Your task to perform on an android device: Go to the Milk Basket app and search for fresh fruits and vegetables.
Image 0: 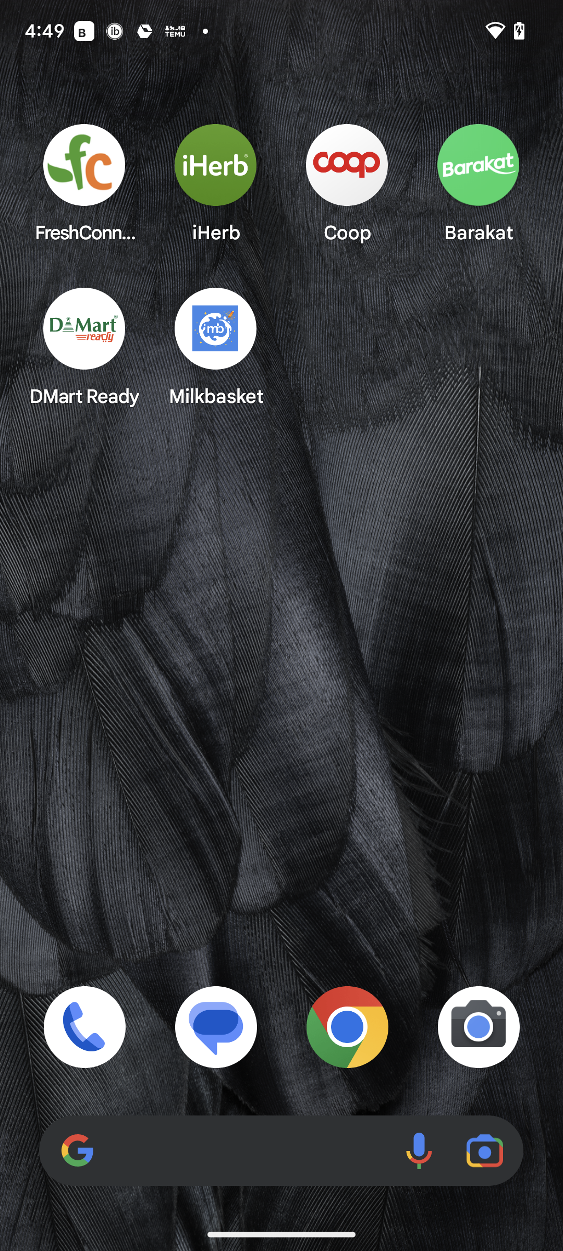
Open the Milkbasket app.
Step 0: open app "Milkbasket"
Image 1: 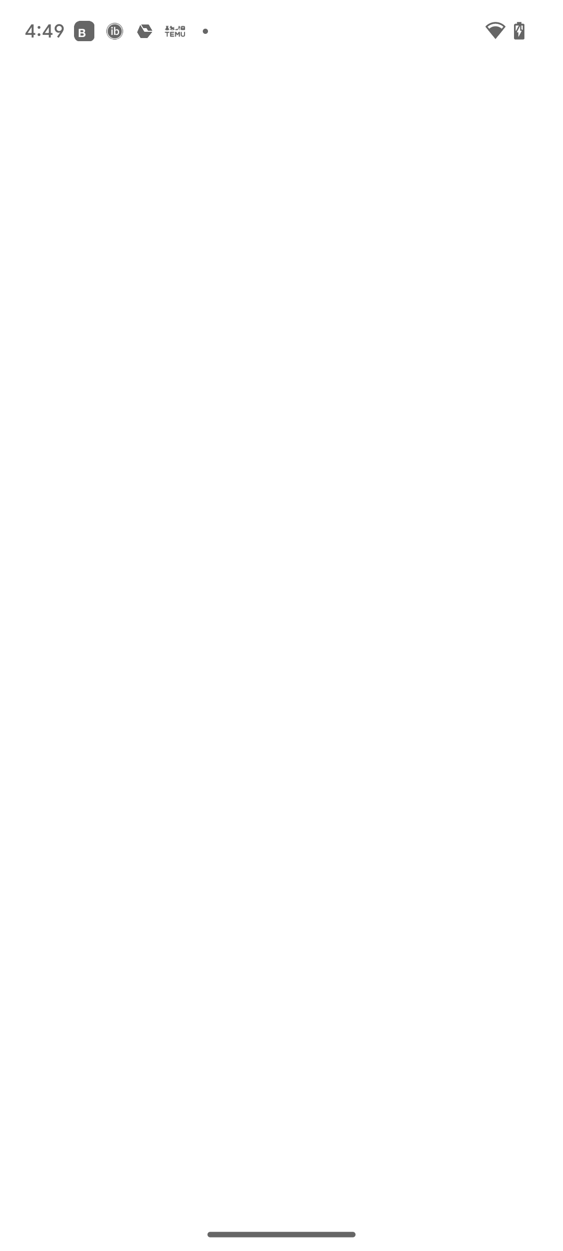
Open the Milkbasket app.
Step 1: wait
Image 2: 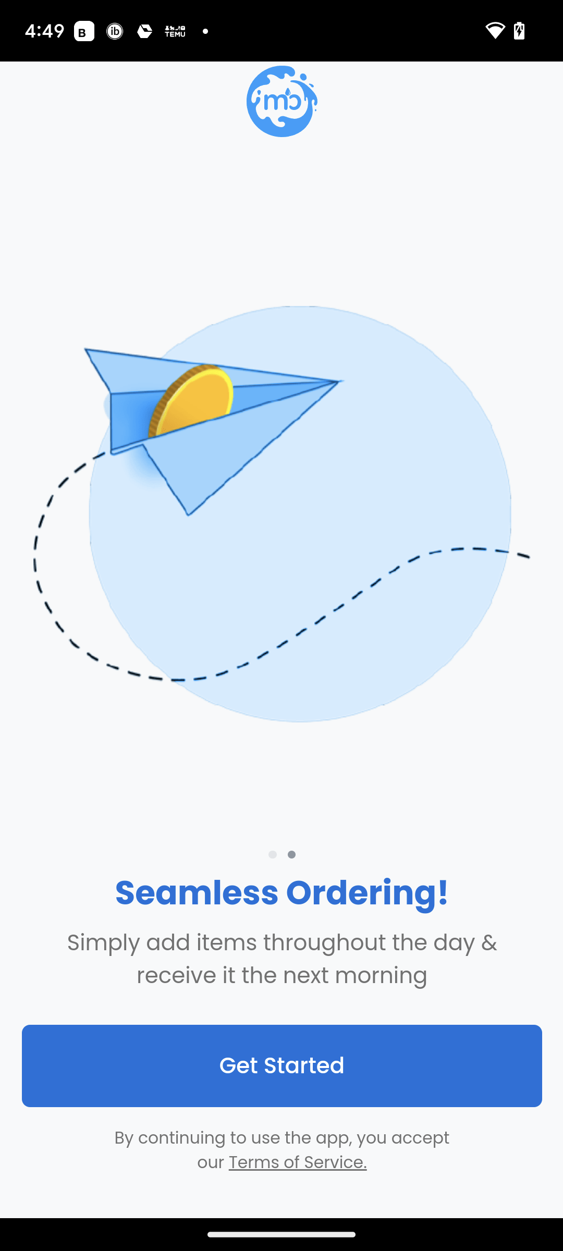
Open the Milkbasket app.
Step 2: click (283, 1065)
Image 3: 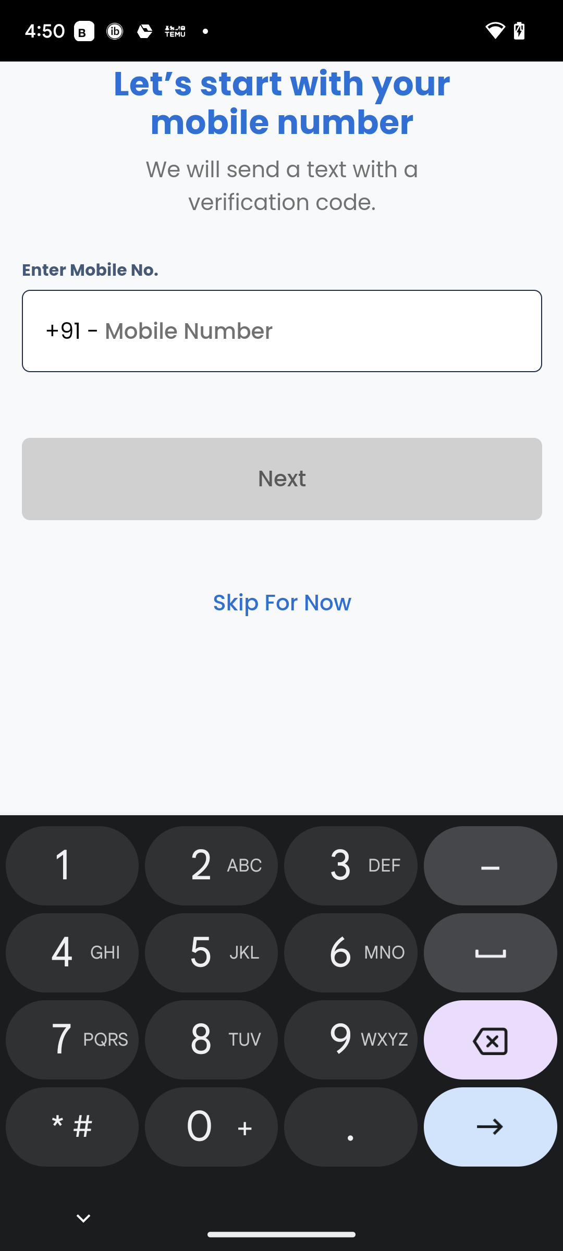
Open the Milkbasket app.
Step 3: click (283, 408)
Image 4: 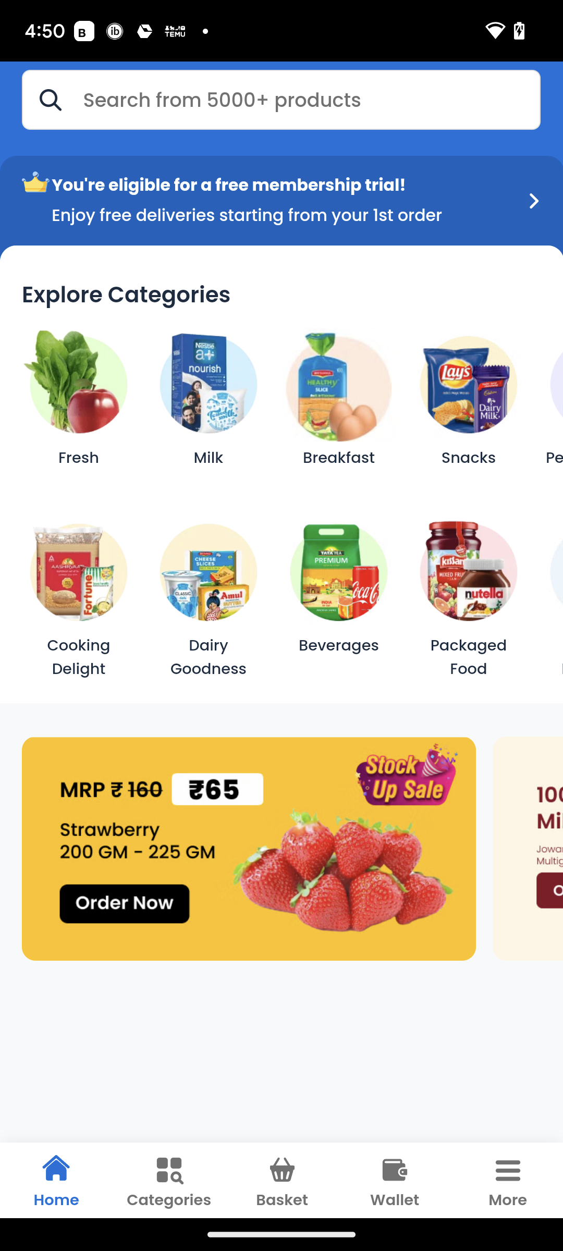
Click on the search bar at the top of the screen.
Step 4: click (221, 100)
Image 5: 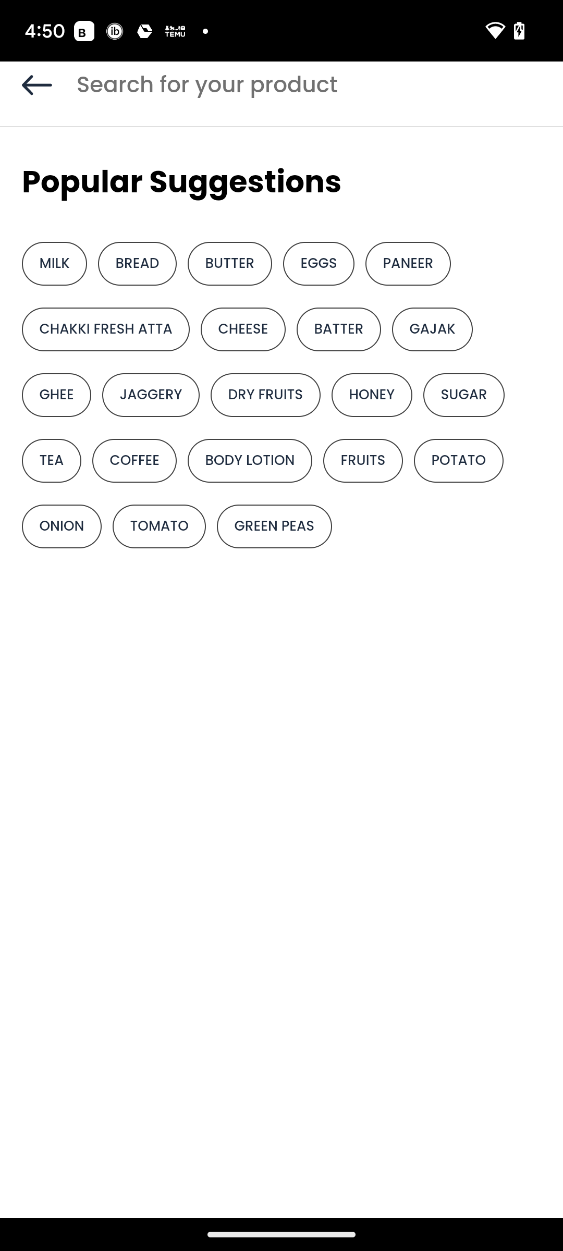
Click on the search bar at the top of the screen.
Step 5: click (312, 85)
Image 6: 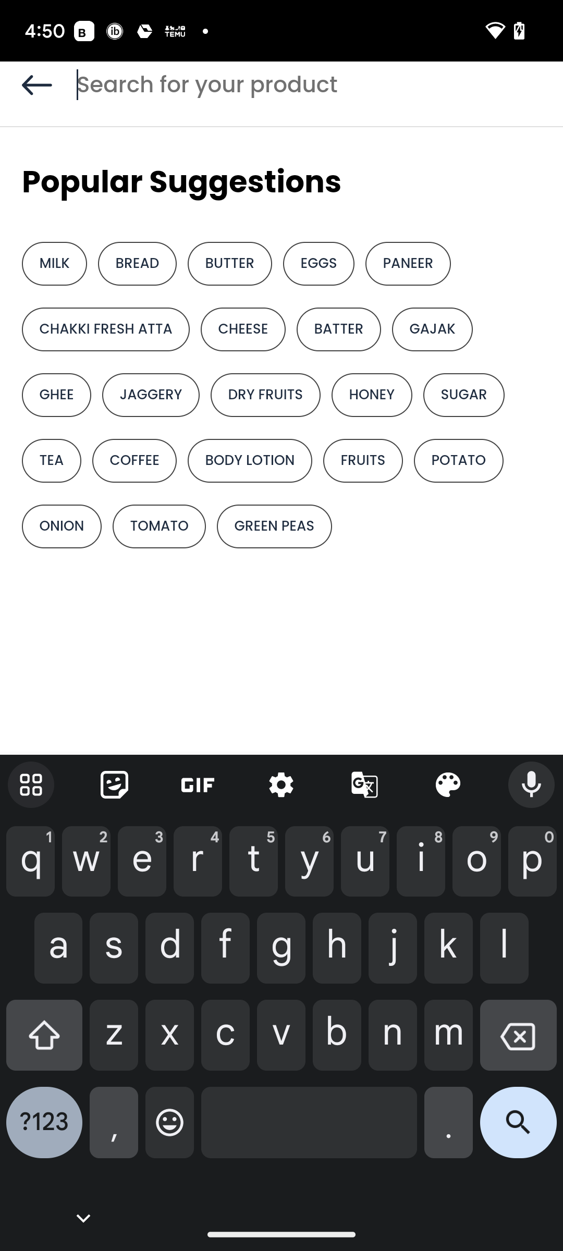
Type fresh fruits and vegetables in the search bar.
Step 6: type "fresh fruits and vegetables"
Image 7: 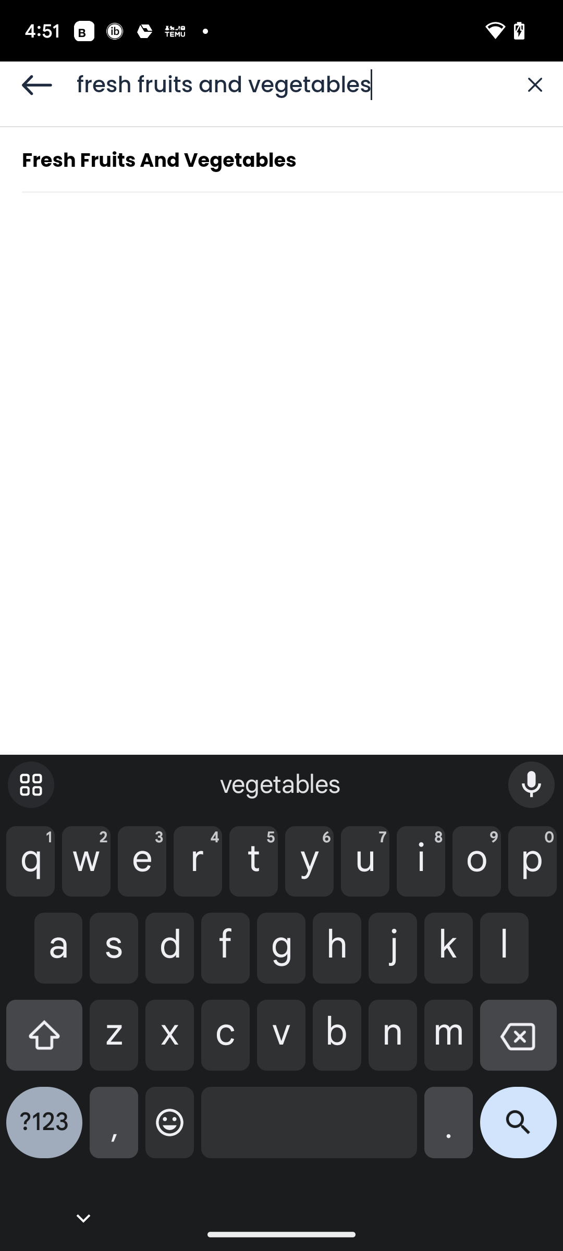
Click on the search icon at the bottom right corner of the screen.
Step 7: click (518, 1131)
Image 8: 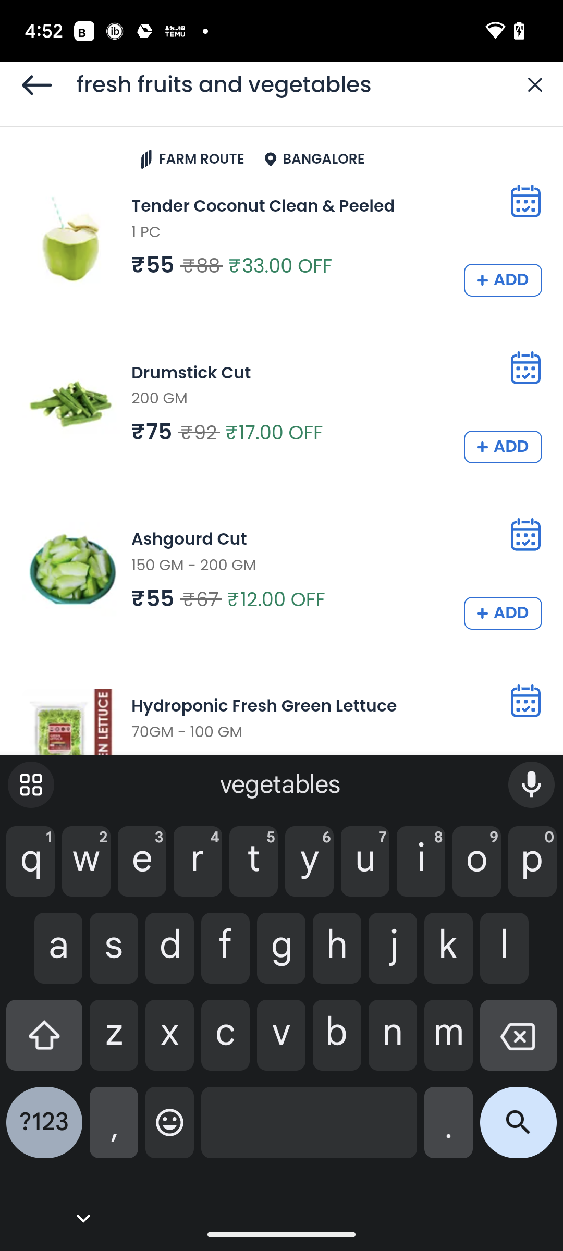
Click on the search icon at the bottom right corner of the screen.
Step 8: click (518, 1131)